Your task to perform on an android device:  I want to view the Calendar
Image 0: 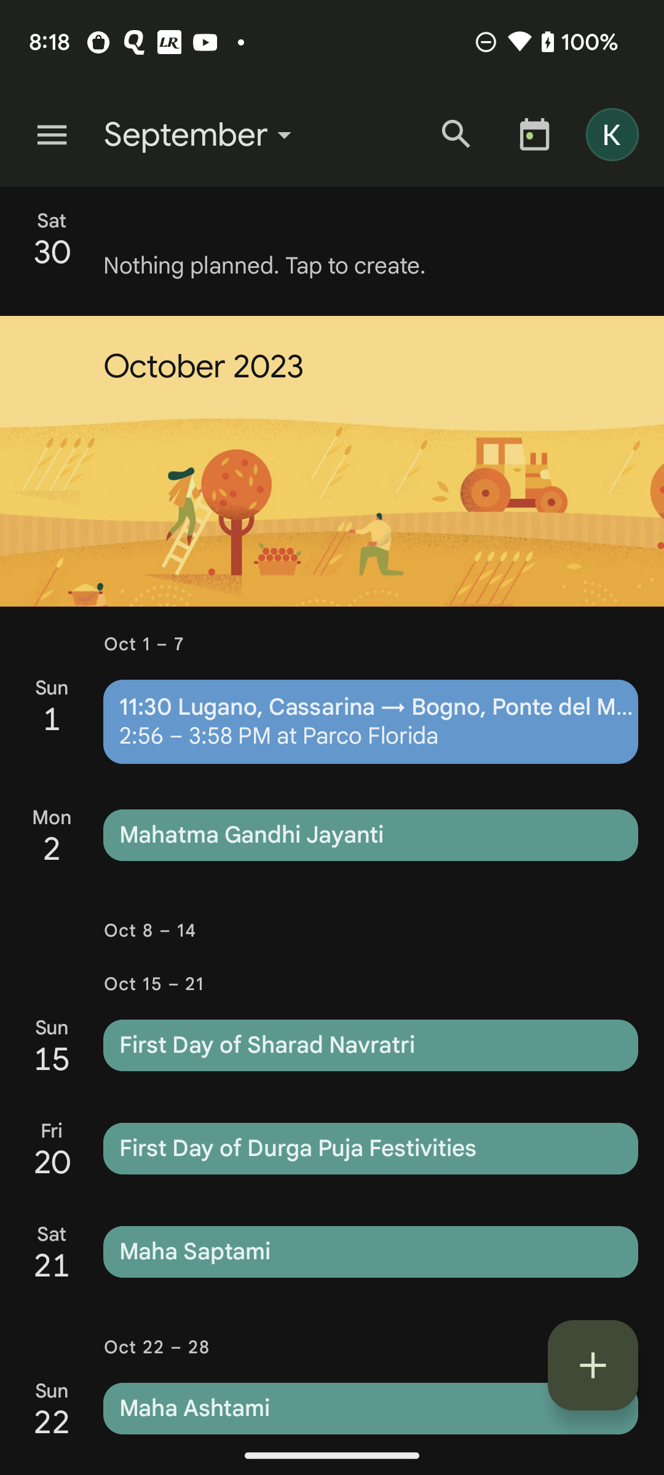
Click on the Three lines at top left of the screen
Step 0: click (52, 135)
Image 1: 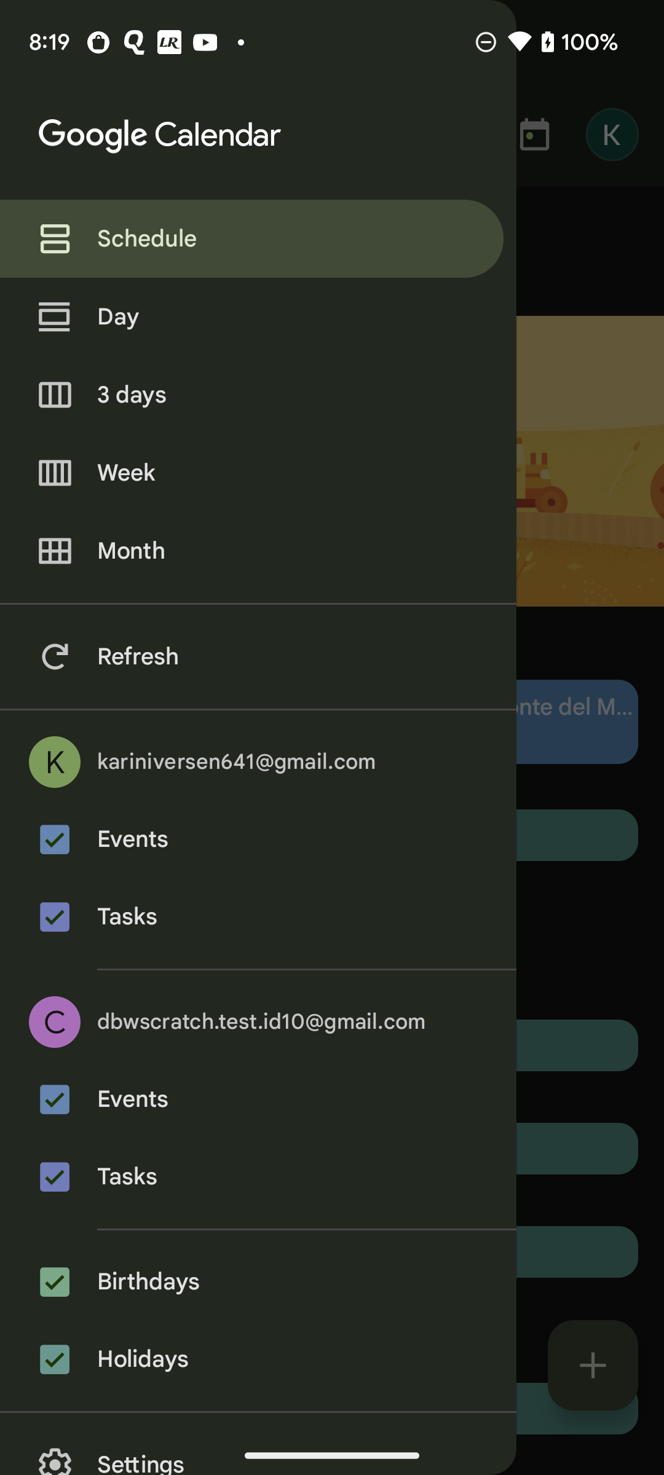
Click on the Month icon option
Step 1: click (258, 551)